Your task to perform on an android device: I want to open the WHO pdf in the Docs app.
Image 0: 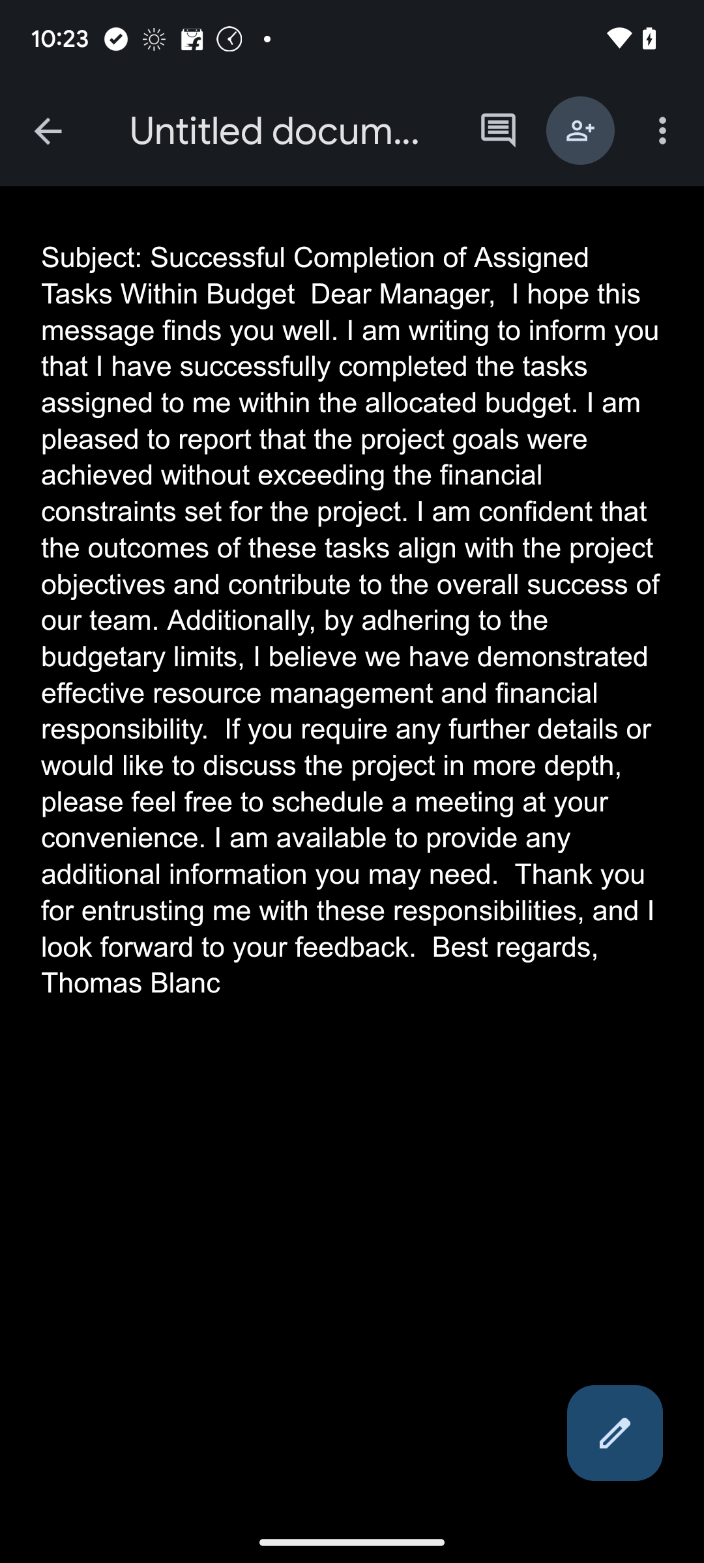
Click on the arrow backward button.
Step 0: click (48, 131)
Image 1: 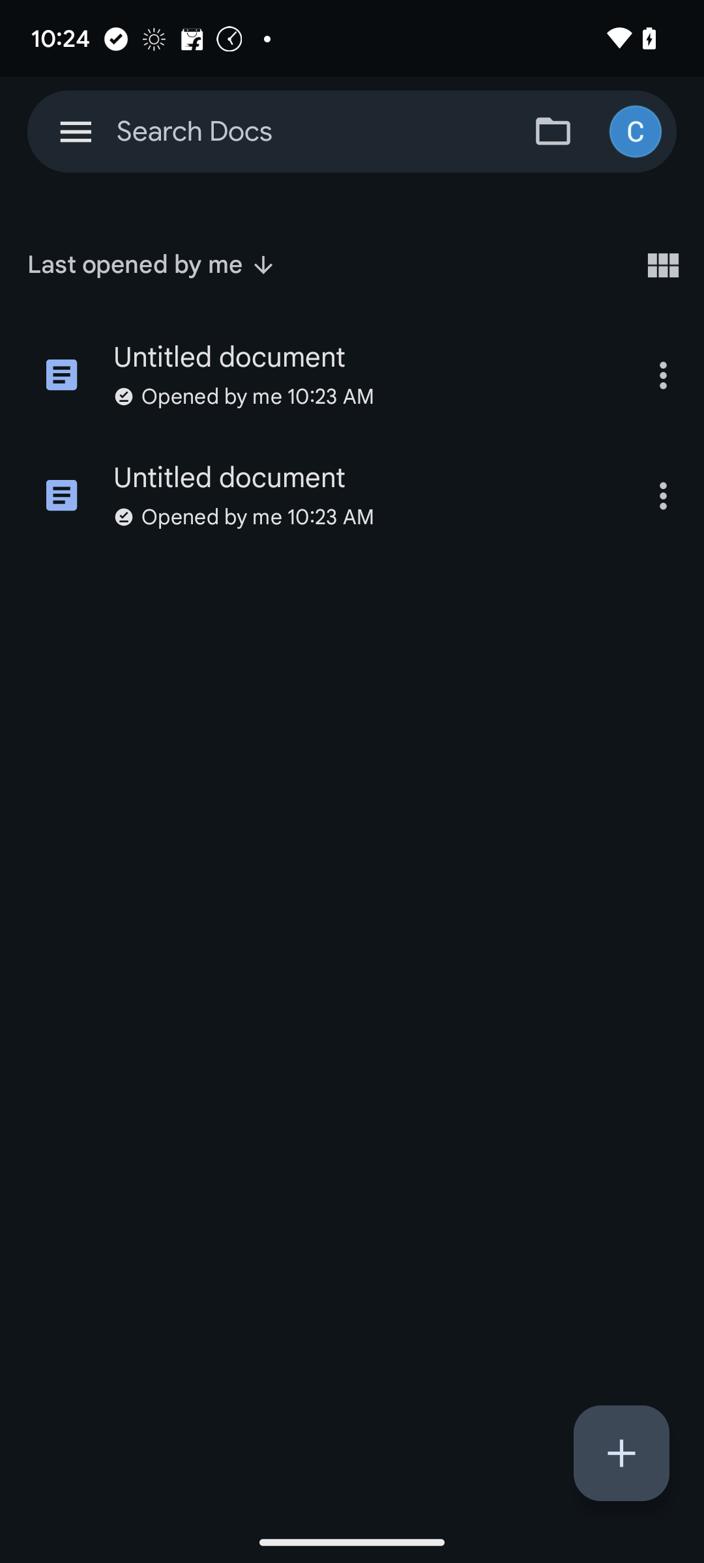
Click on the file icon at the top right.
Step 1: click (553, 131)
Image 2: 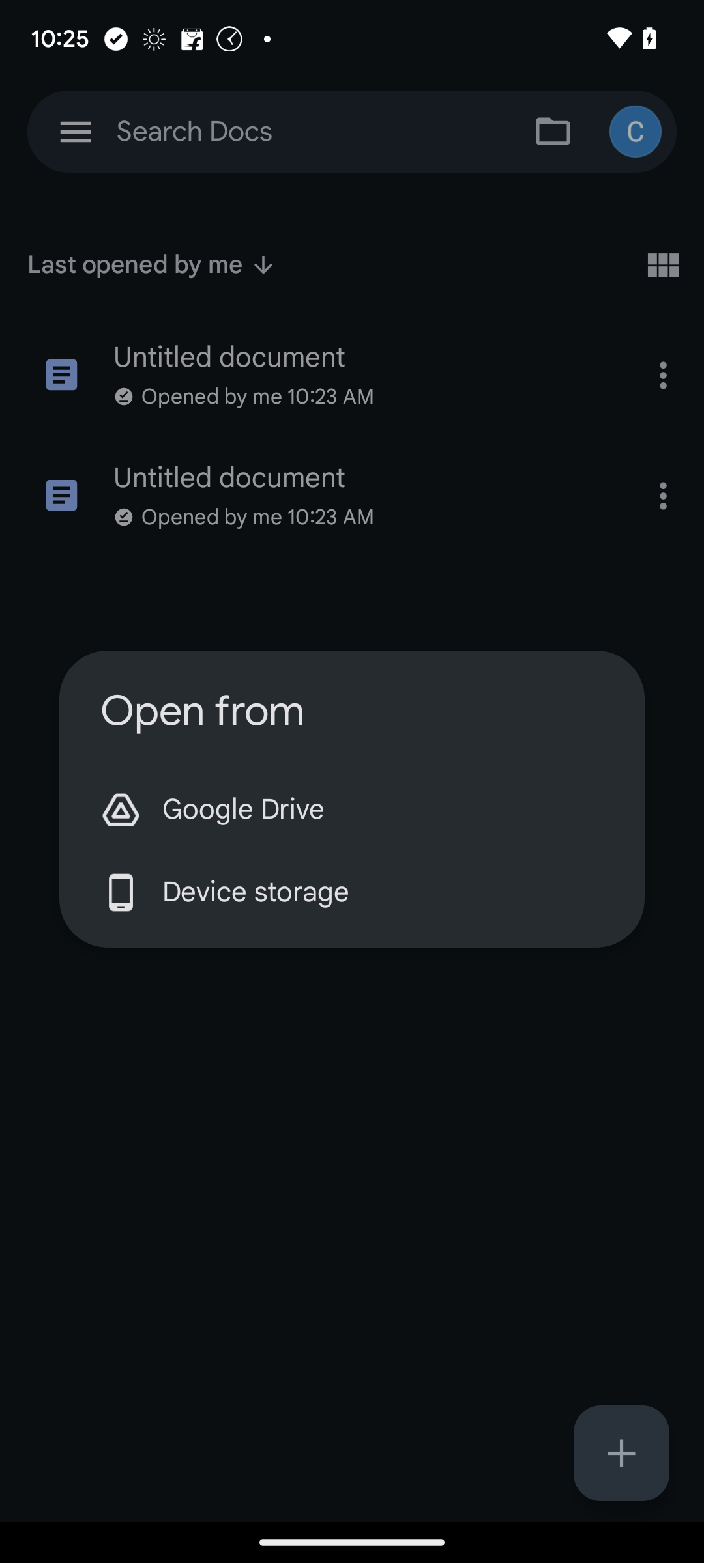
Select the Device storage.
Step 2: click (352, 892)
Image 3: 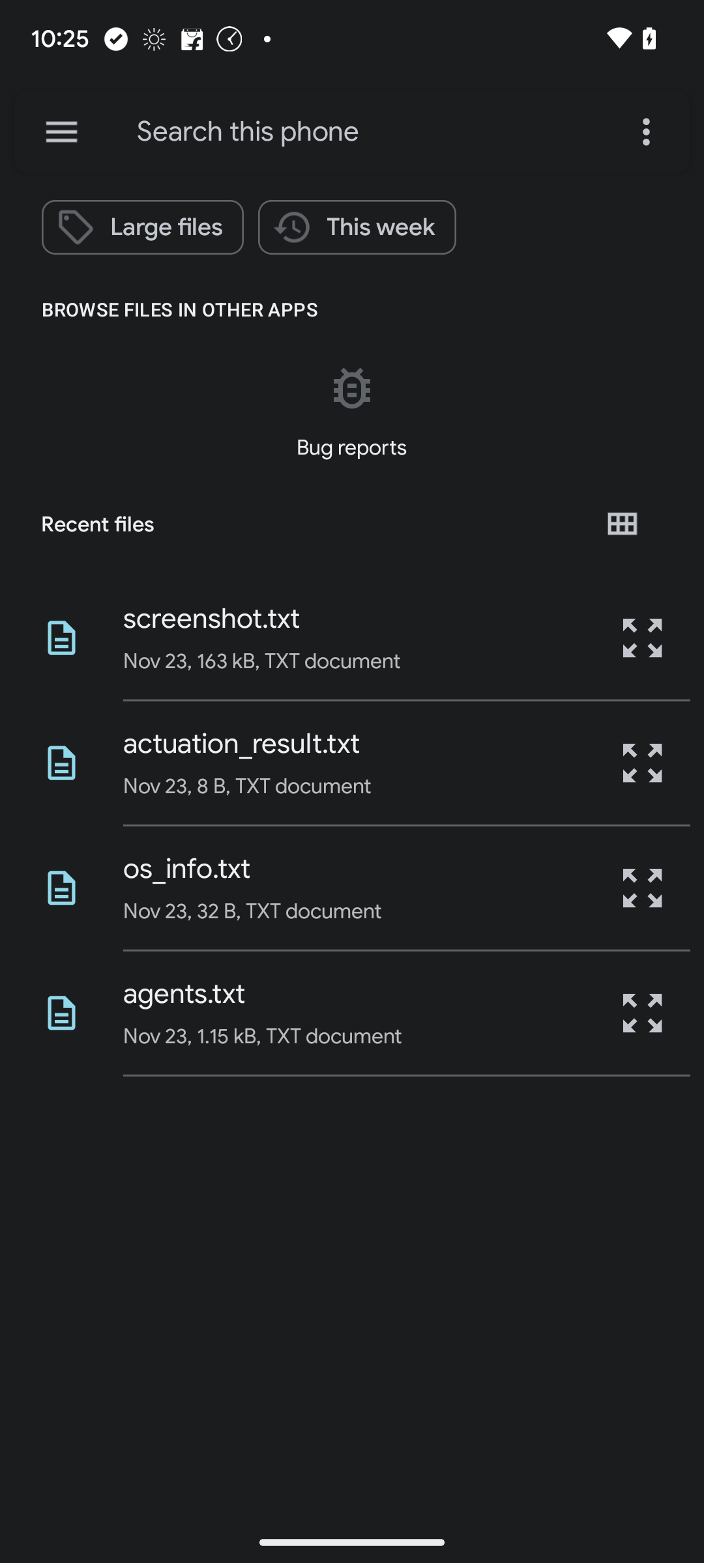
Click on the three bars button at the top left.
Step 3: click (61, 131)
Image 6: 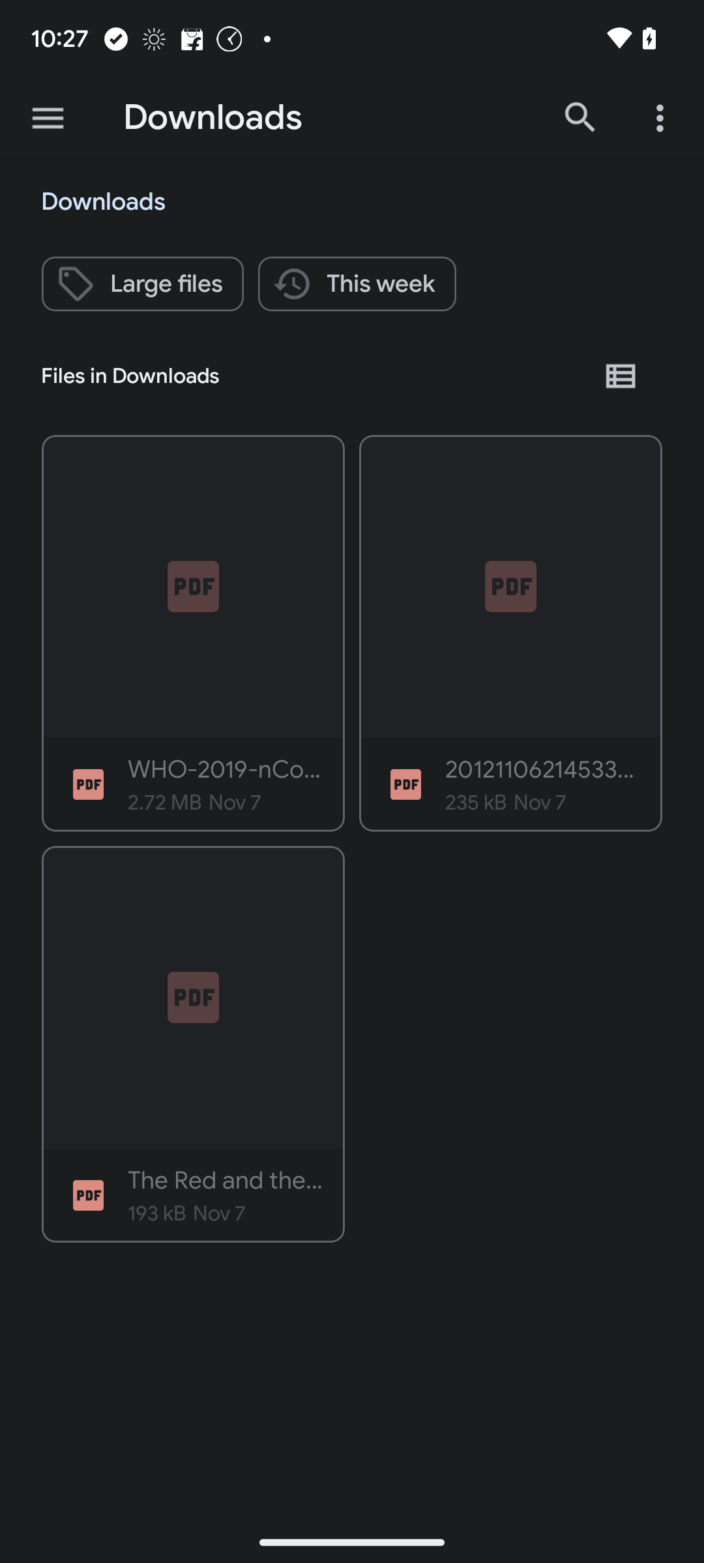
Open the WHO document.
Step 6: wait